Your task to perform on an android device: I recently tried a recipe for Homemade Corn Tortilla Chips, and I enjoy it, therefore I want to store it on the Supercook app
Image 0: 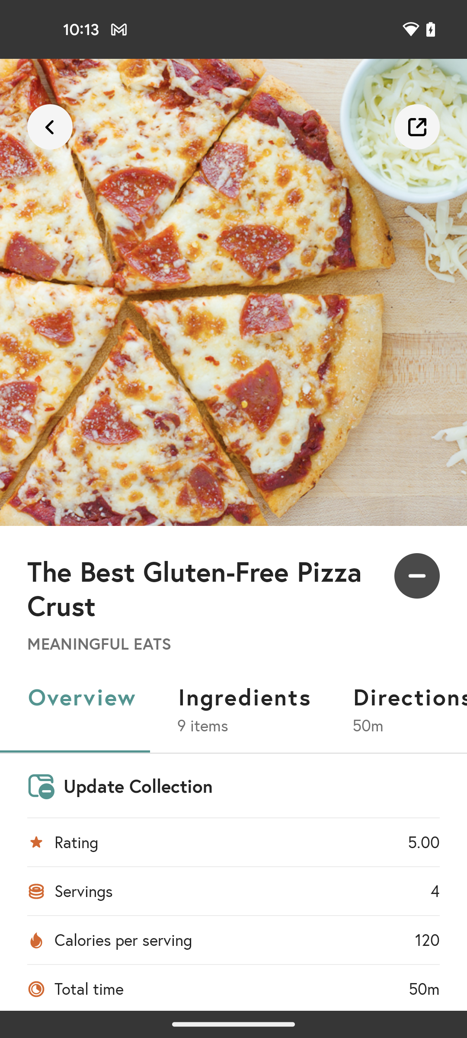
open the Supercook app
Step 0: open app "Supercook"
Image 1: 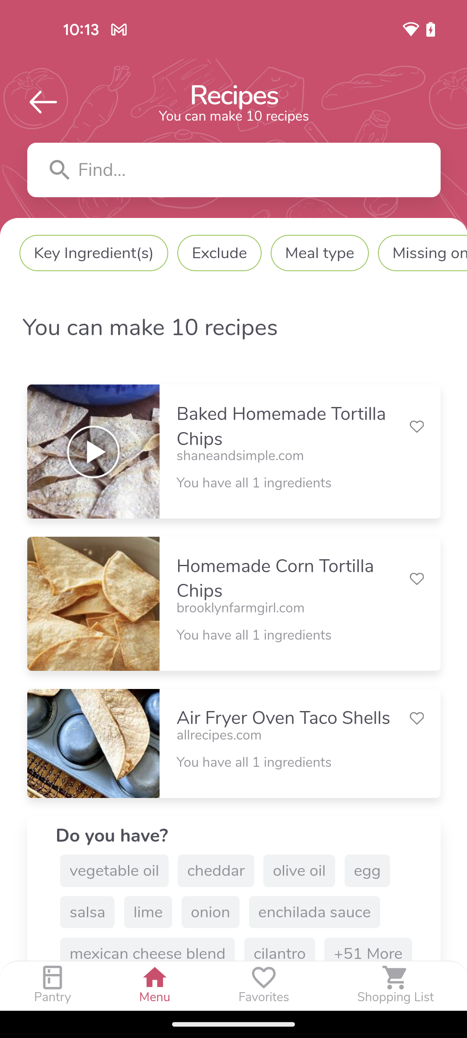
click on the second recipe Homemade Corn Tortilla Chips
Step 1: click (293, 578)
Image 2: 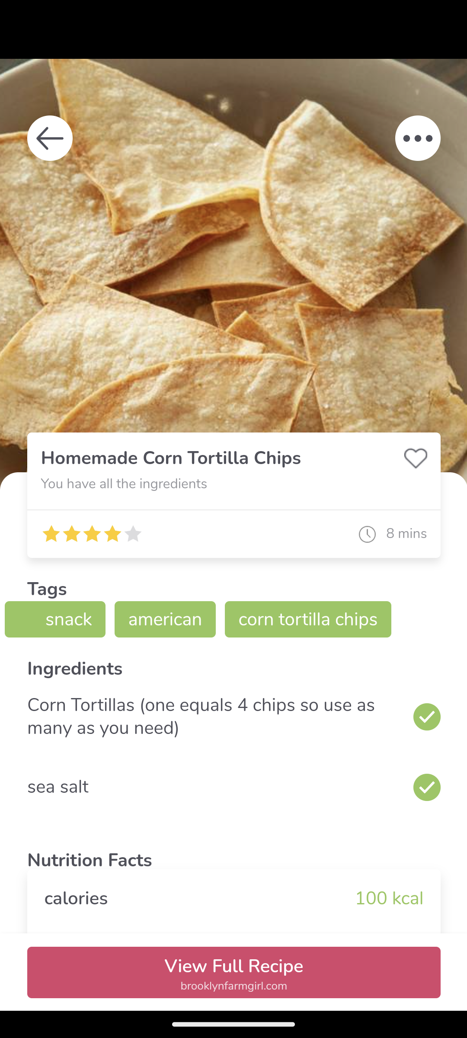
click on the heart icon to save the recipe
Step 2: click (234, 535)